Your task to perform on an android device: i am satisfied with the taste of sweet potato curry, rate the recipe with 4 stars in the Kitchen Stories app.
Image 0: 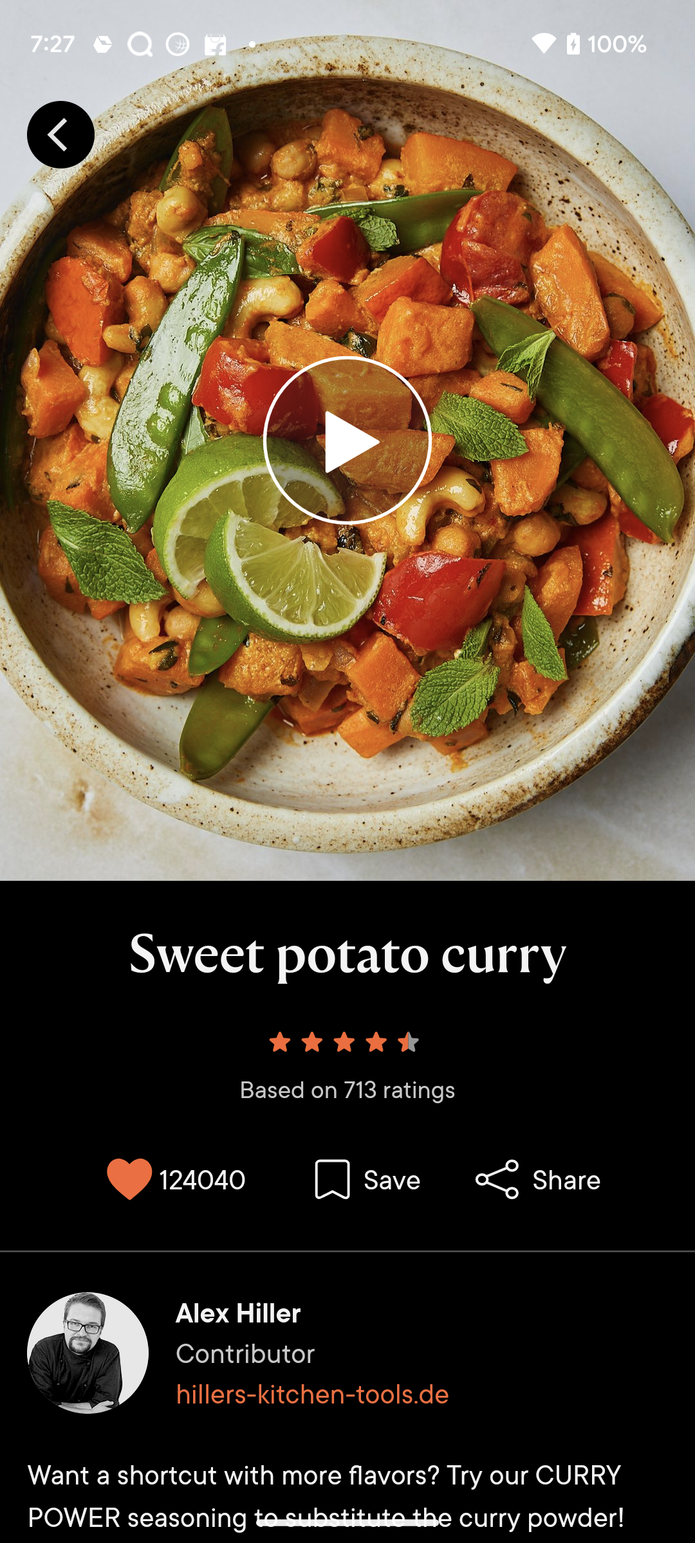
Click on the rating stars 
Step 0: click (347, 1069)
Image 1: 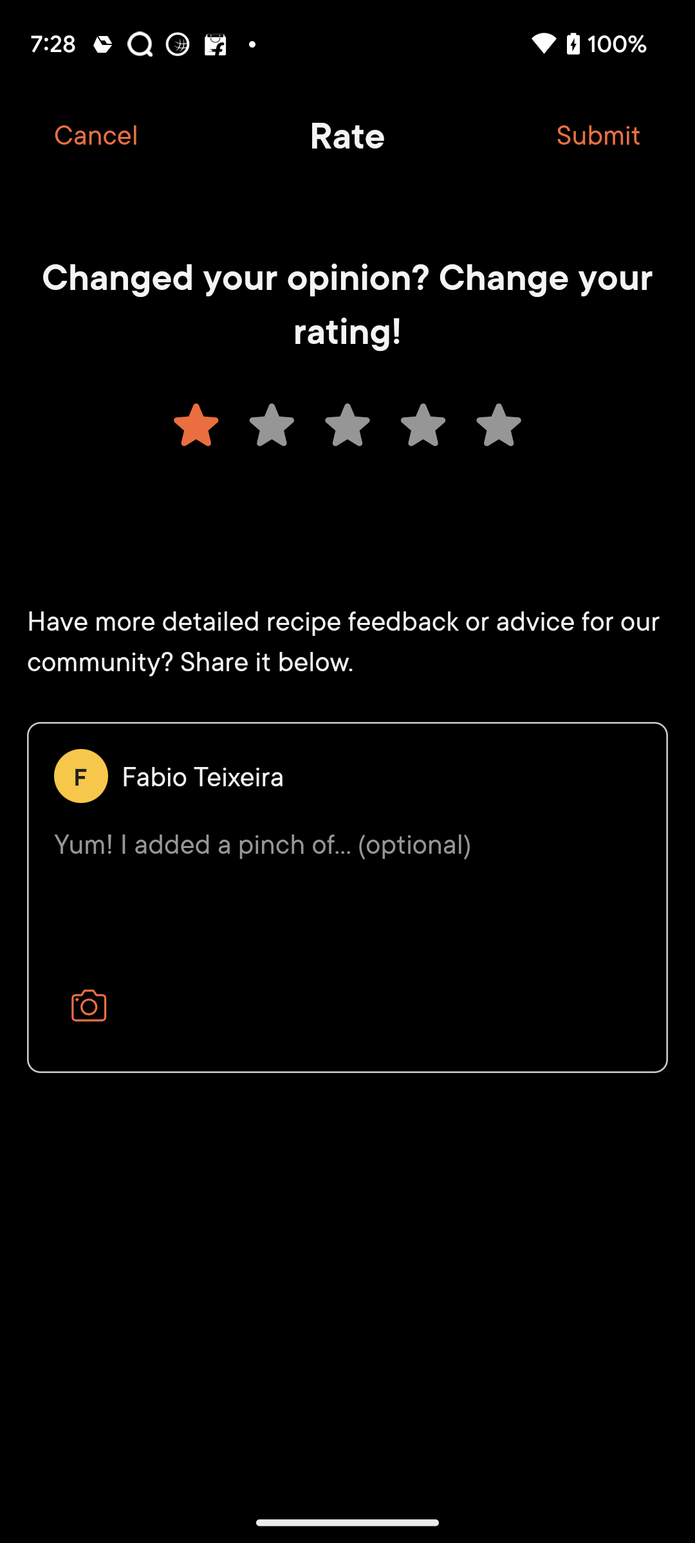
give the four star rating
Step 1: click (414, 426)
Image 2: 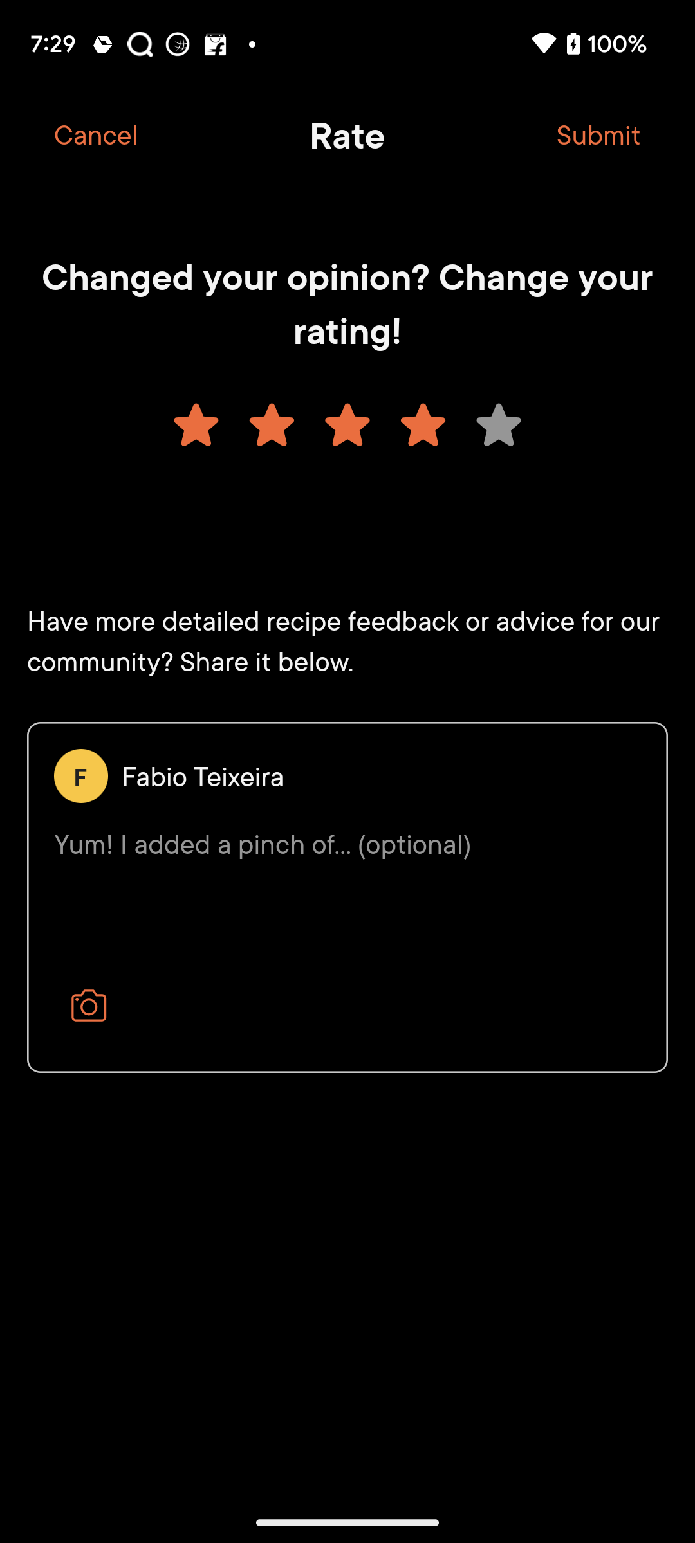
Click on the Submit button at the top right corner of the screen
Step 2: click (598, 134)